Your task to perform on an android device: Change the default notification timings of events to 30 minutes before for my personal account.
Image 1: 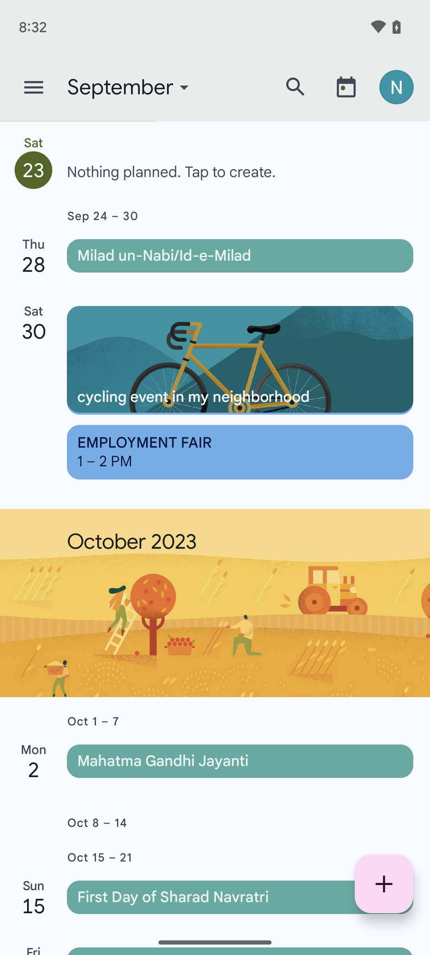
Click on the three-line icon at the top-left side of the screen.
Step 1: click (33, 87)
Image 3: 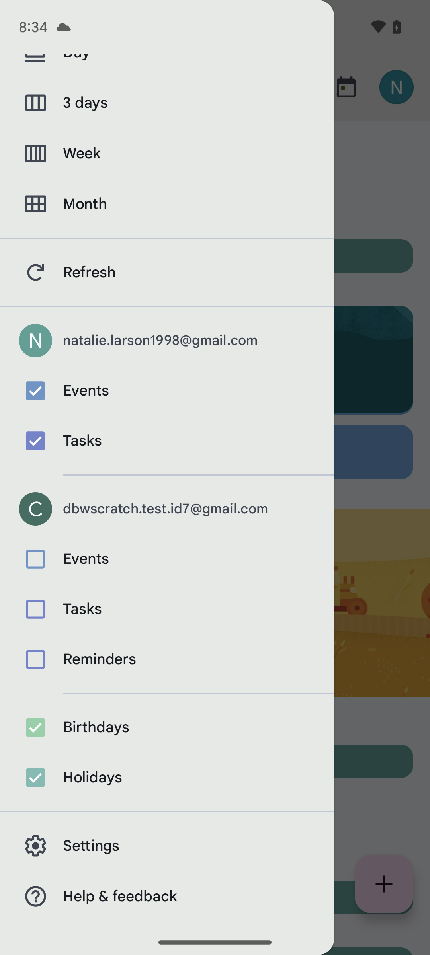
Click on the settings tab.
Step 3: click (167, 846)
Image 4: 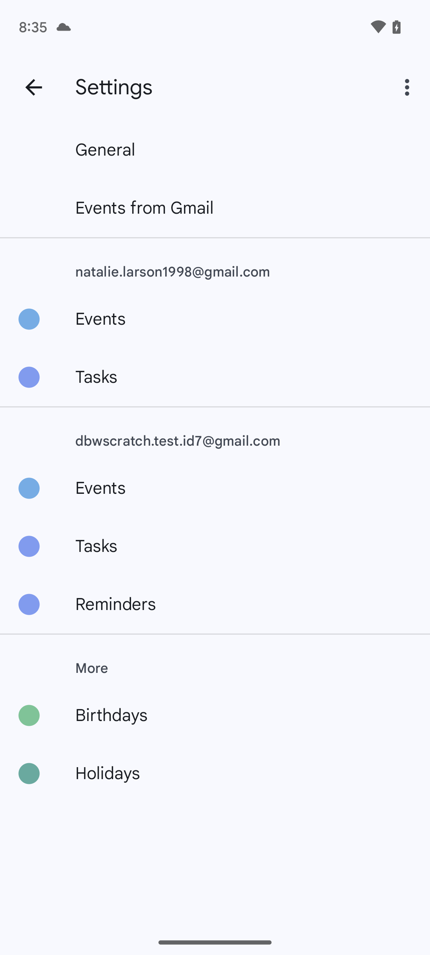
Click on events tab.
Step 4: click (244, 319)
Image 5: 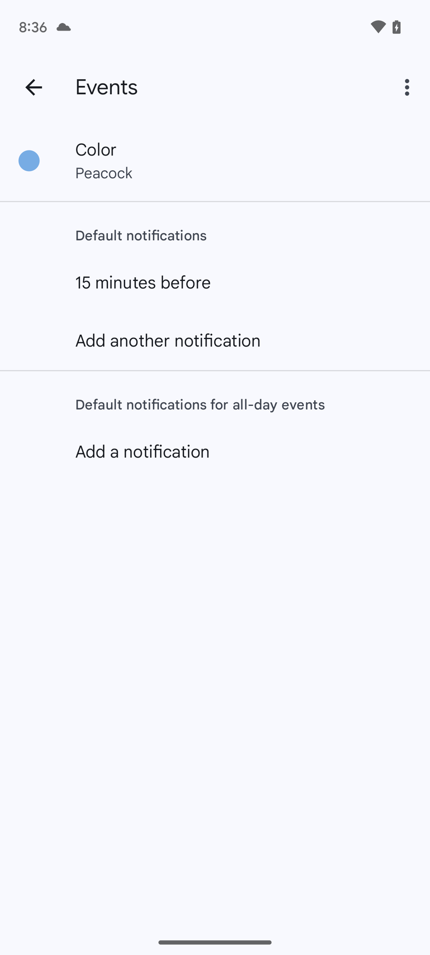
Click on the default notification time.
Step 5: click (244, 283)
Image 6: 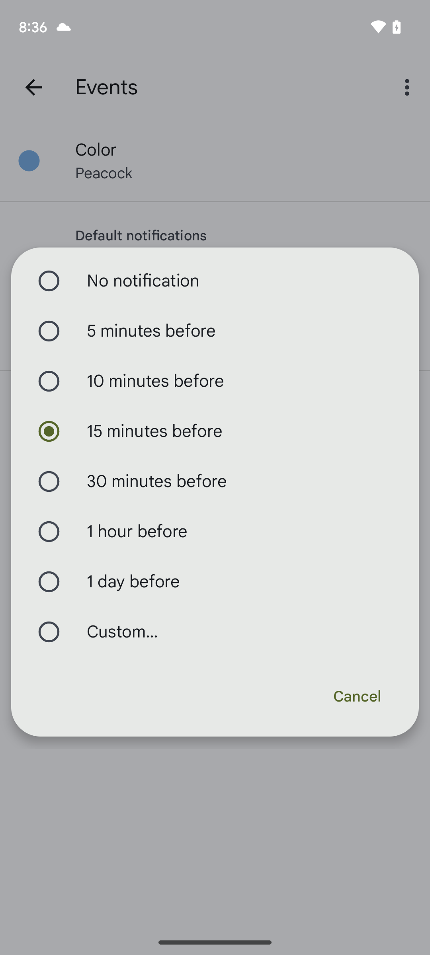
Select the 30 minutes.
Step 6: click (215, 481)